Your task to perform on an android device: In All Trails, launch the explore tab and click the second place above 4.6 stars Michigan
Image 0: 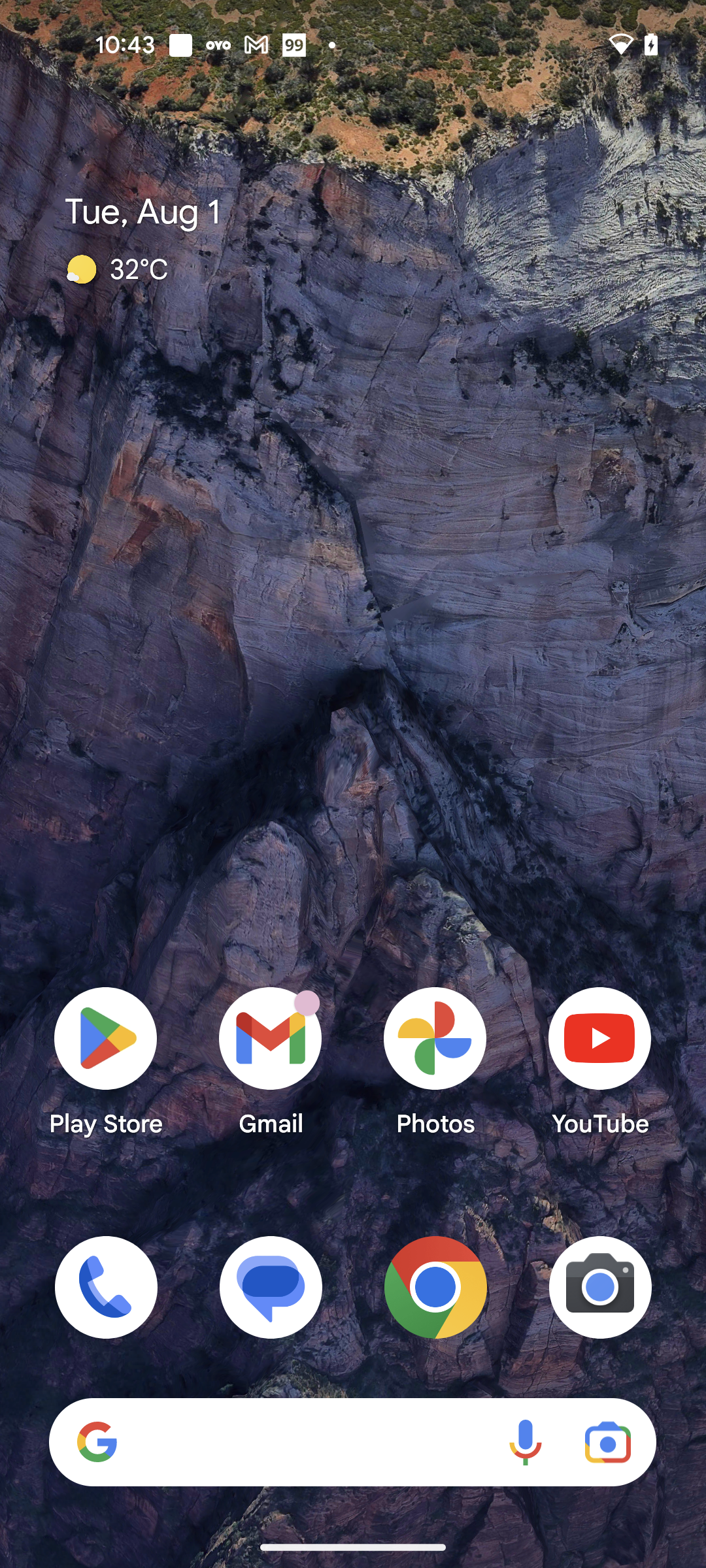
Open All Trails app
Step 0: open app "AllTrails"
Image 2: 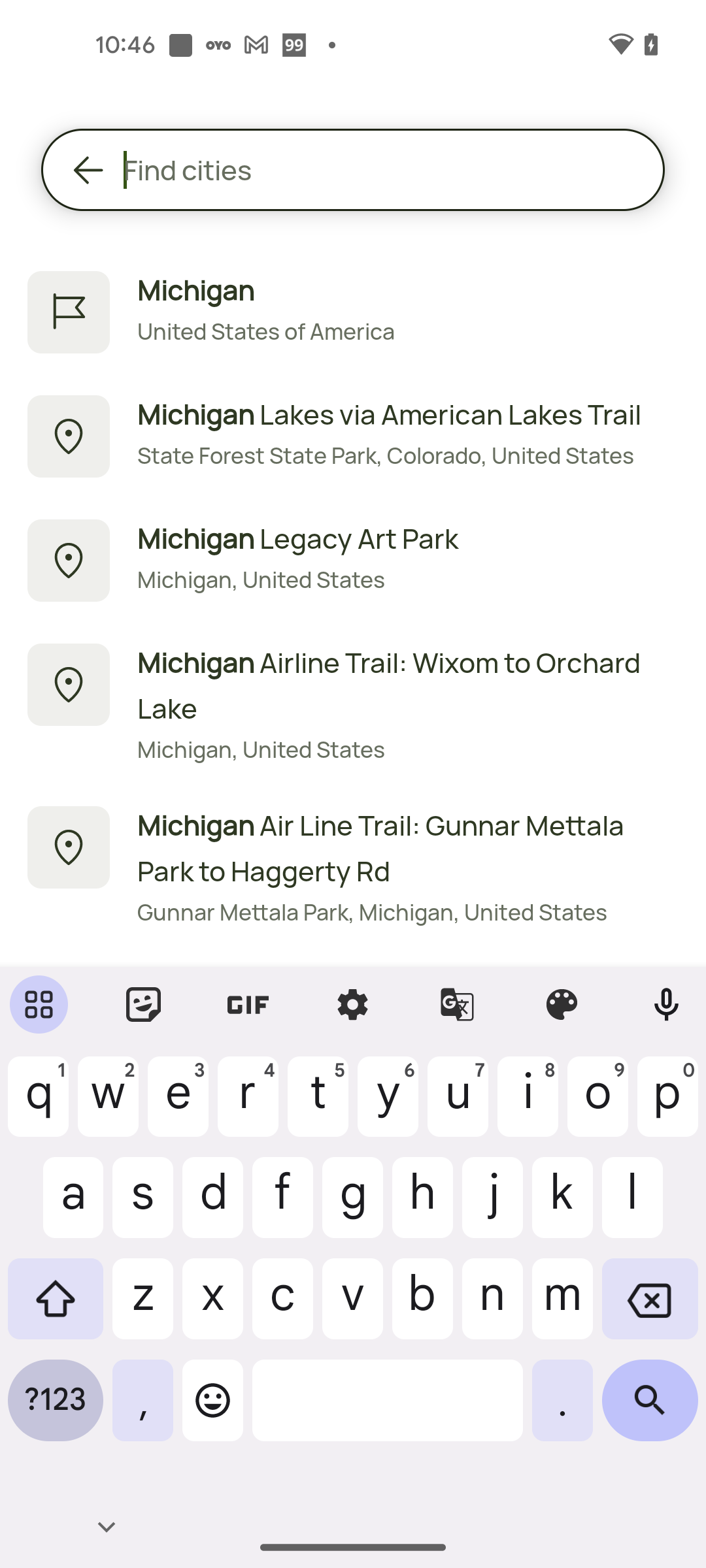
Search for Michigan
Step 2: type "Michigan"
Image 3: 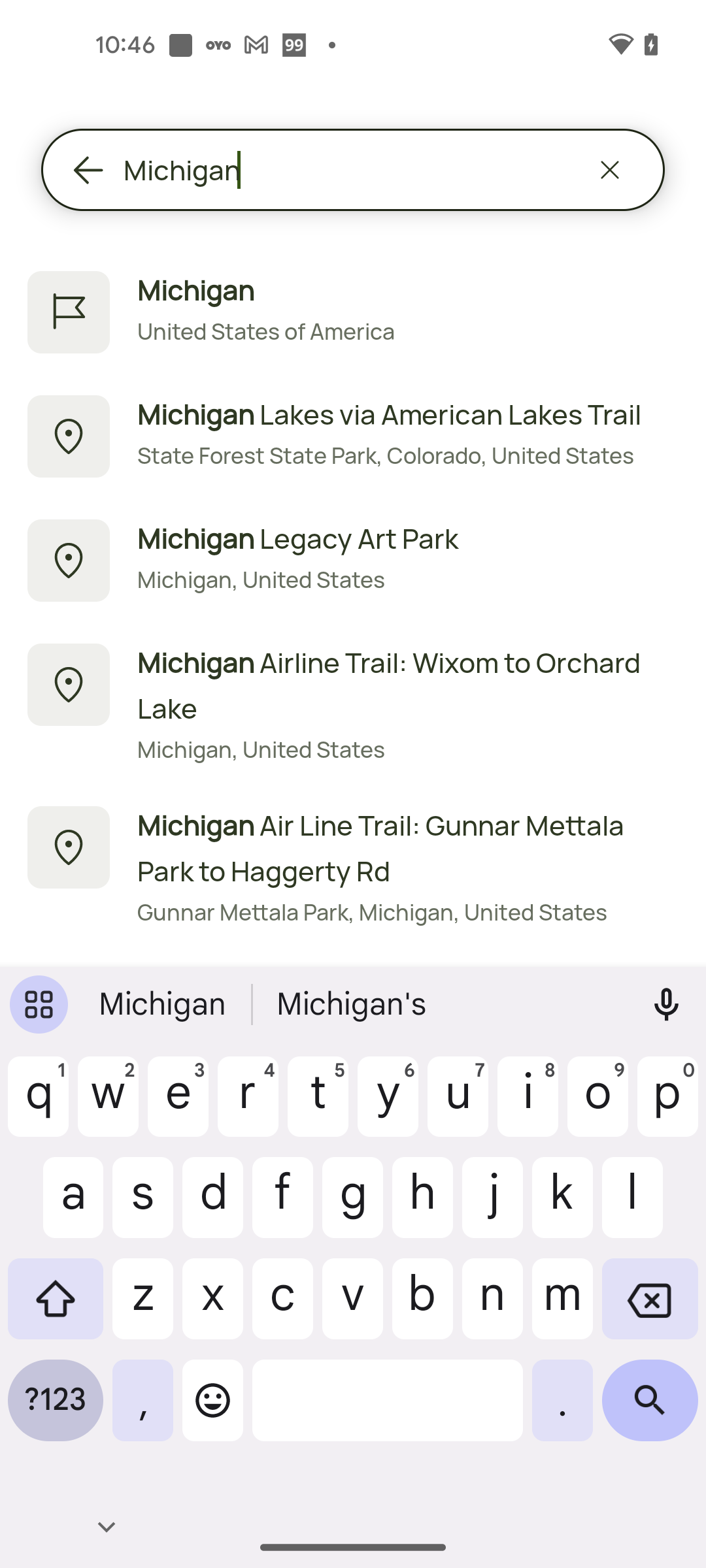
Select the first search result
Step 3: click (408, 331)
Image 4: 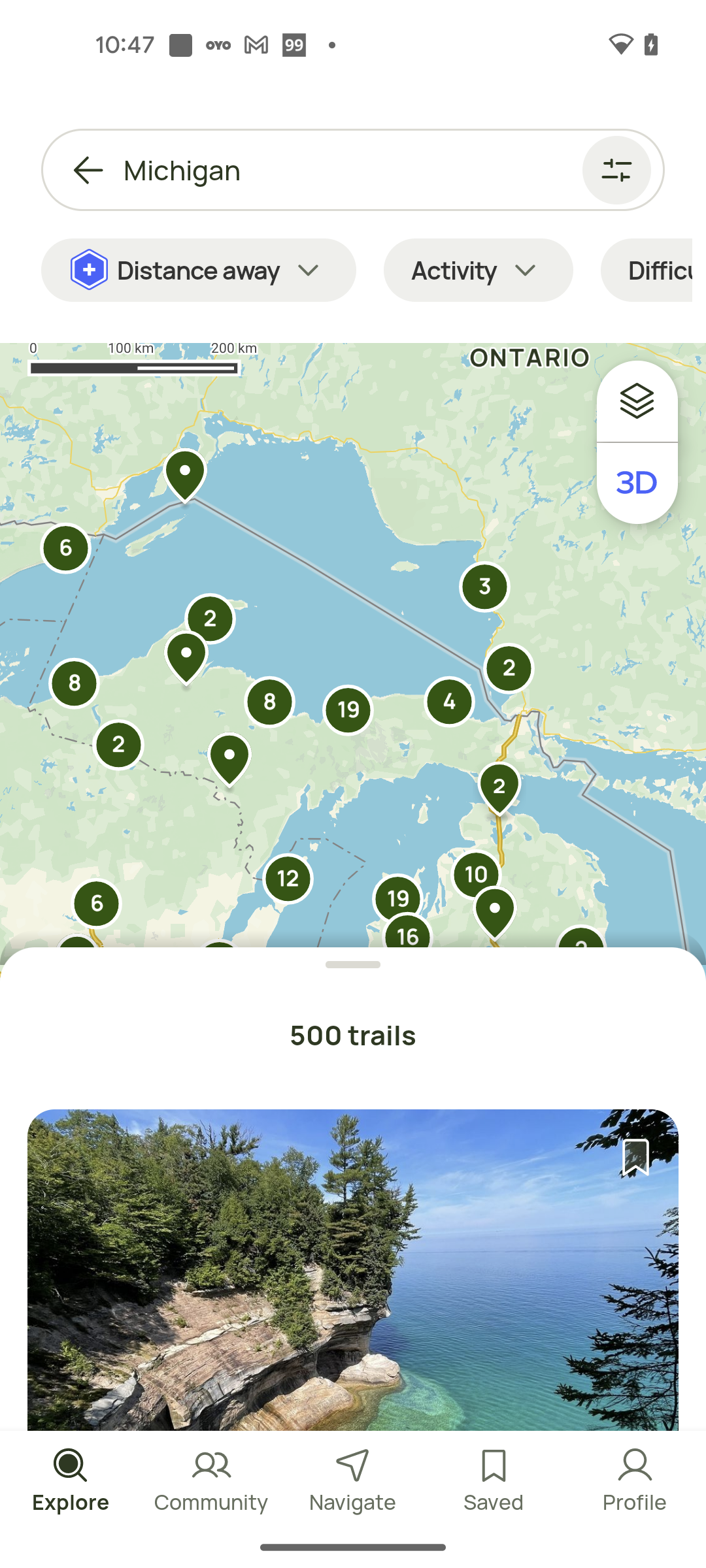
Swipe up to view more trails
Step 4: scroll down
Image 5: 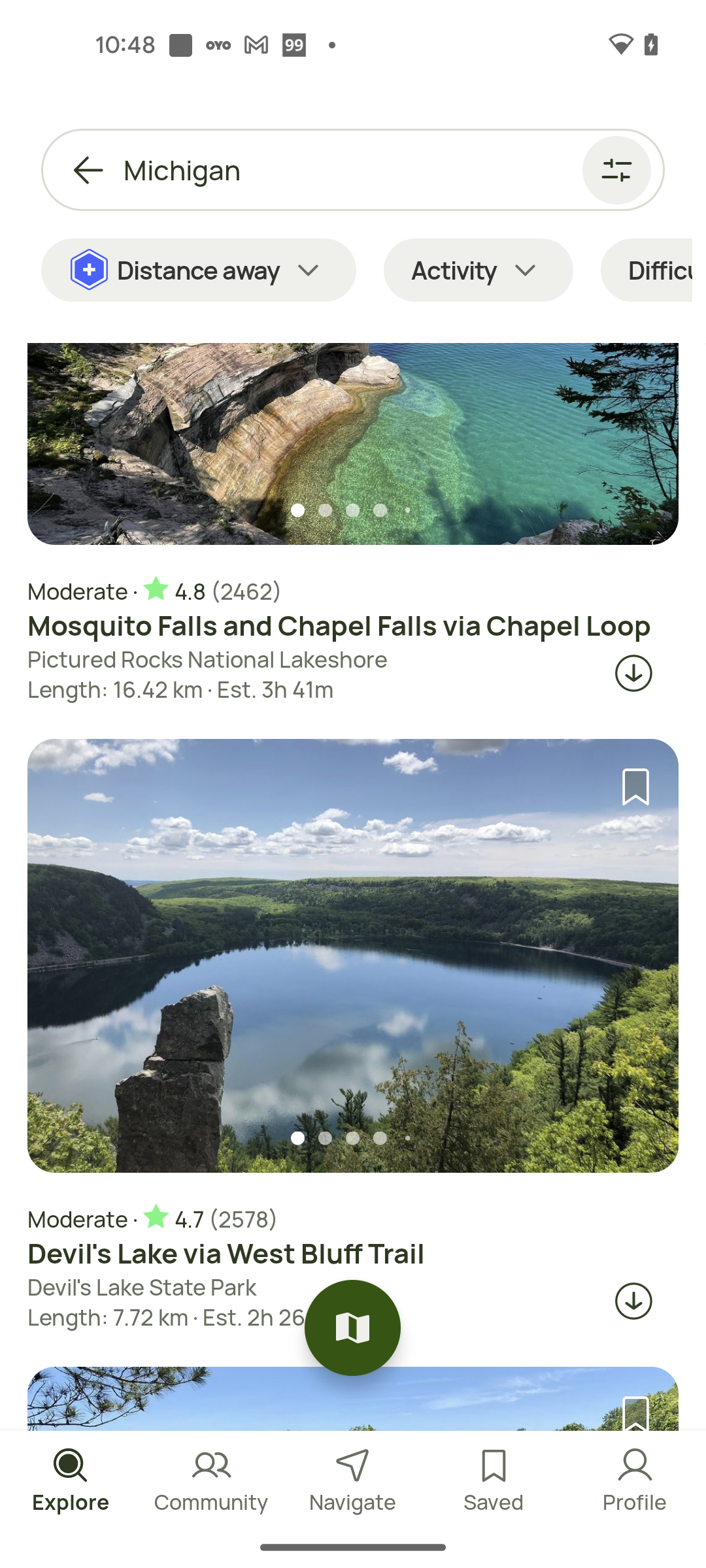
Open the Trail Devil's Lake via West Bluff Trail
Step 5: click (353, 1252)